Your task to perform on an android device: Share the First slide with dbwscratch.test.id3@gmail.com via Gmail
Image 0: 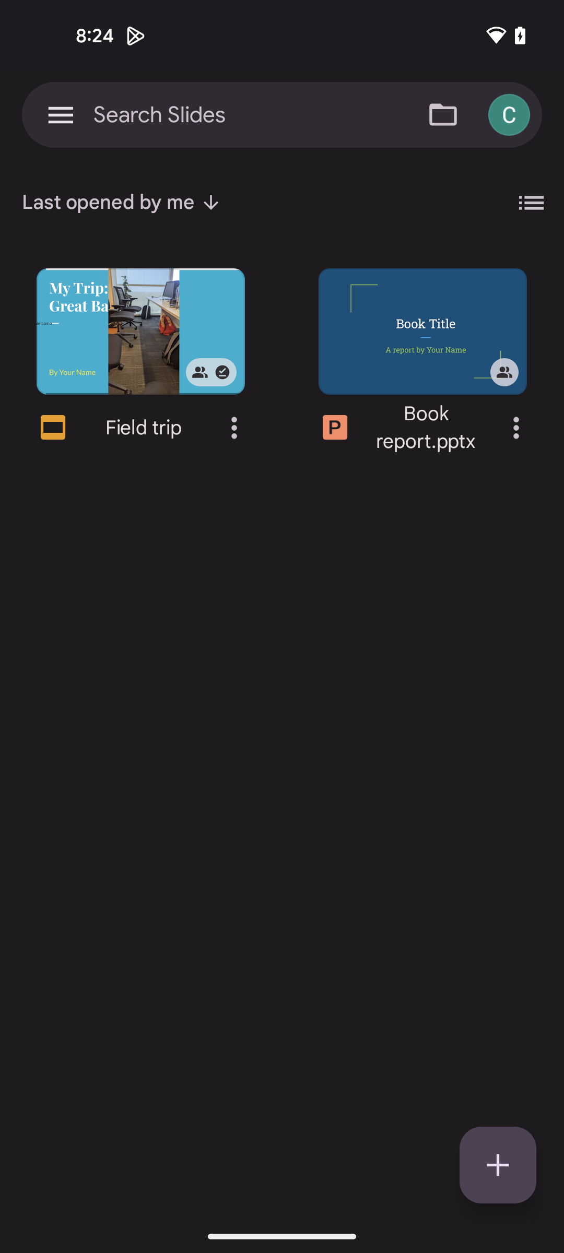
Open Zoho Show app
Step 0: open app "Show"
Image 1: 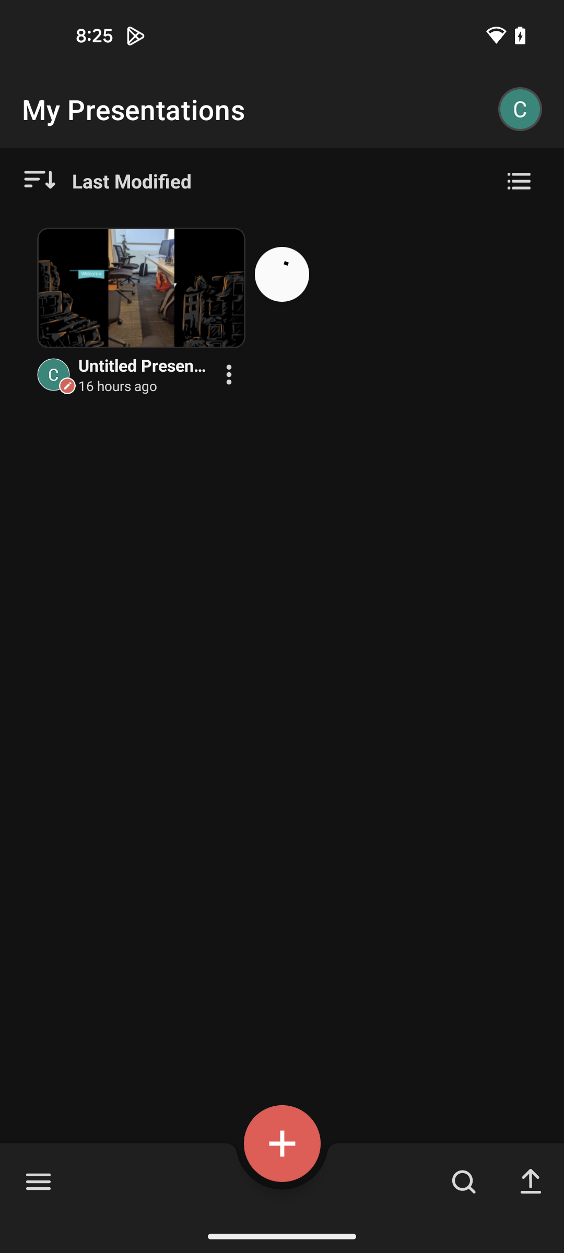
Open the first slide
Step 1: click (140, 320)
Image 2: 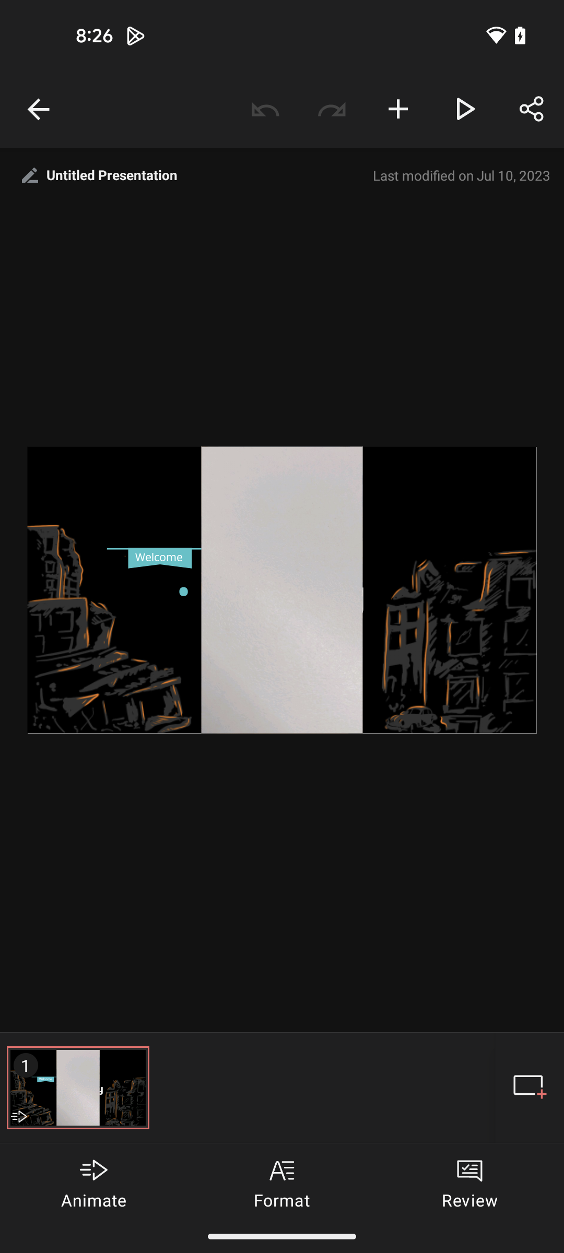
Click on the Share button at the top right corner
Step 2: click (531, 109)
Image 4: 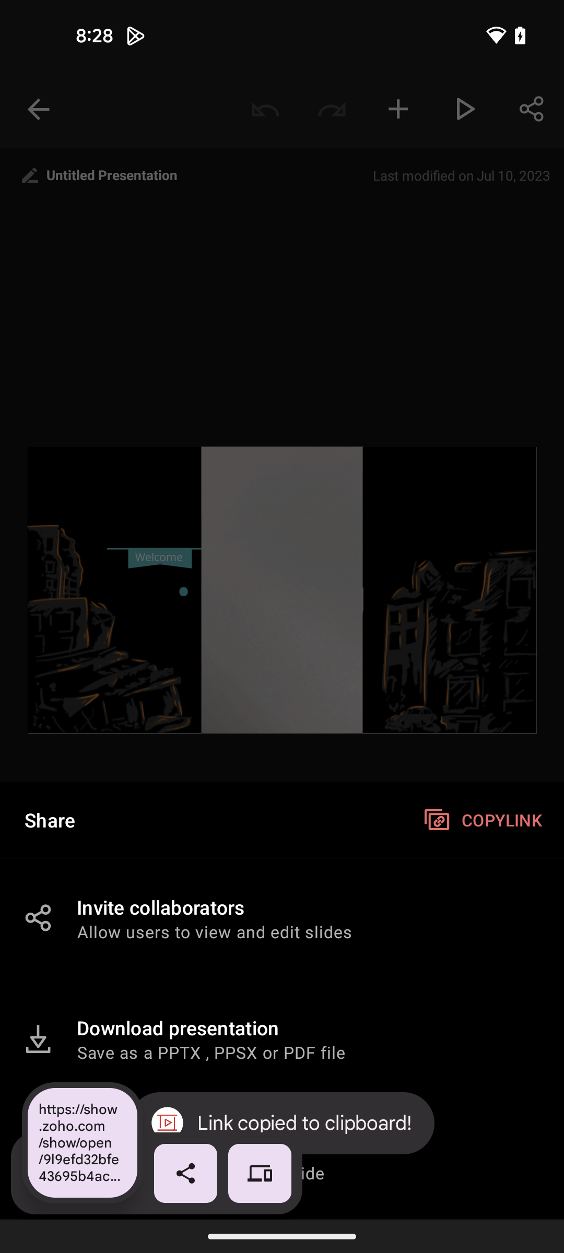
Click on share icon at the bottom of the screen
Step 4: click (185, 1173)
Image 5: 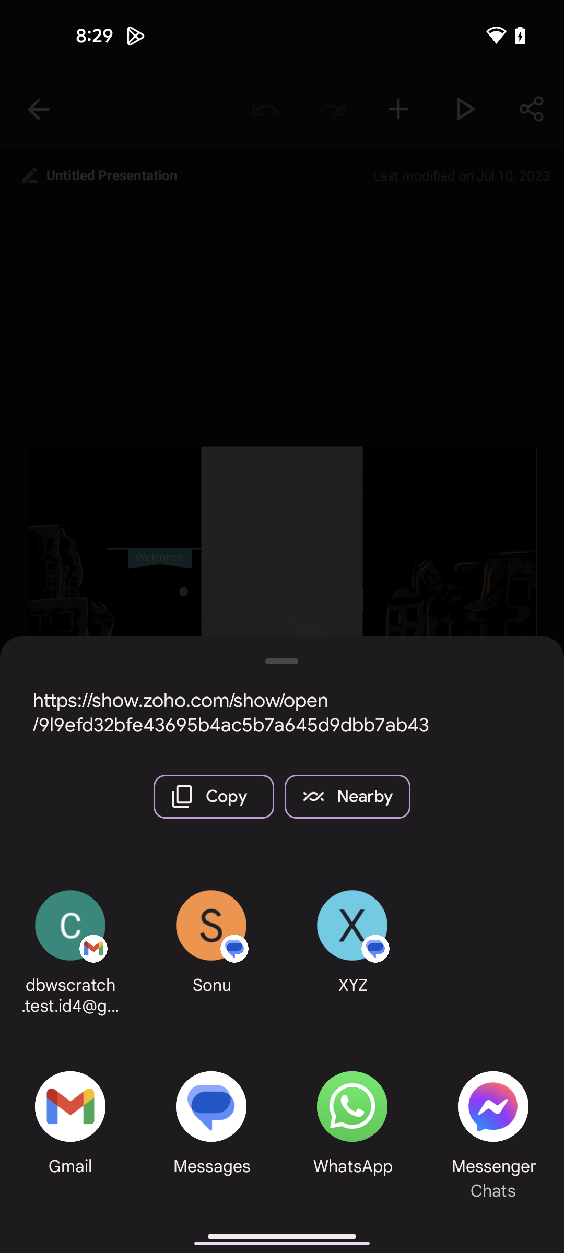
Click on Gmail app
Step 5: click (69, 1106)
Image 6: 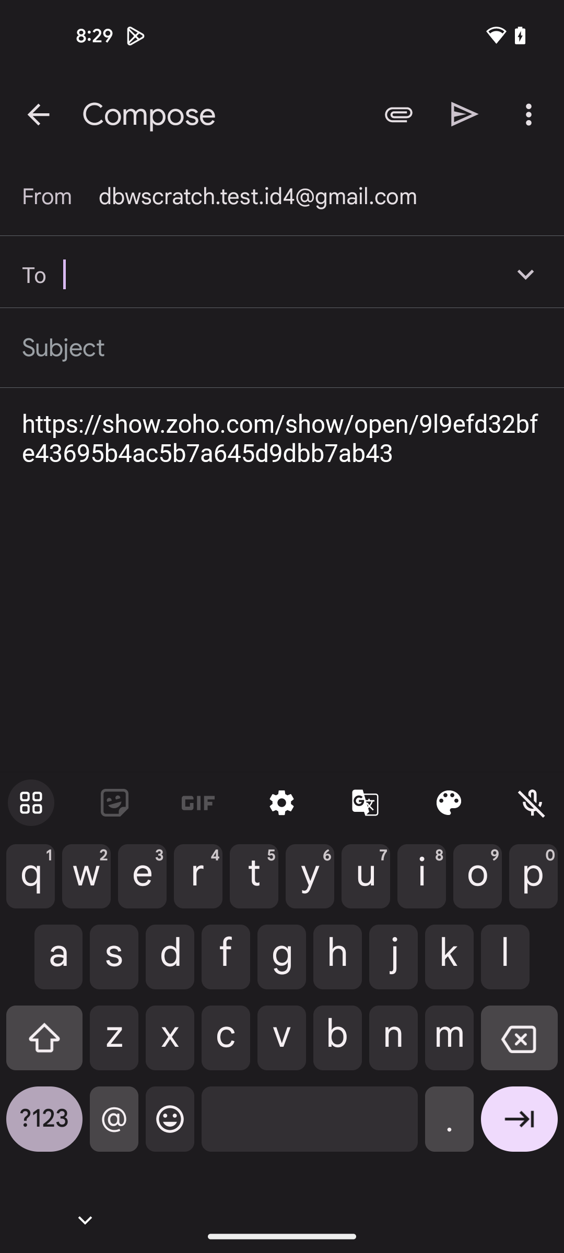
Enter email id dbwscratch.test.id3@gmail.com
Step 6: type "dbwscratch.test.id3@gmail.com"
Image 7: 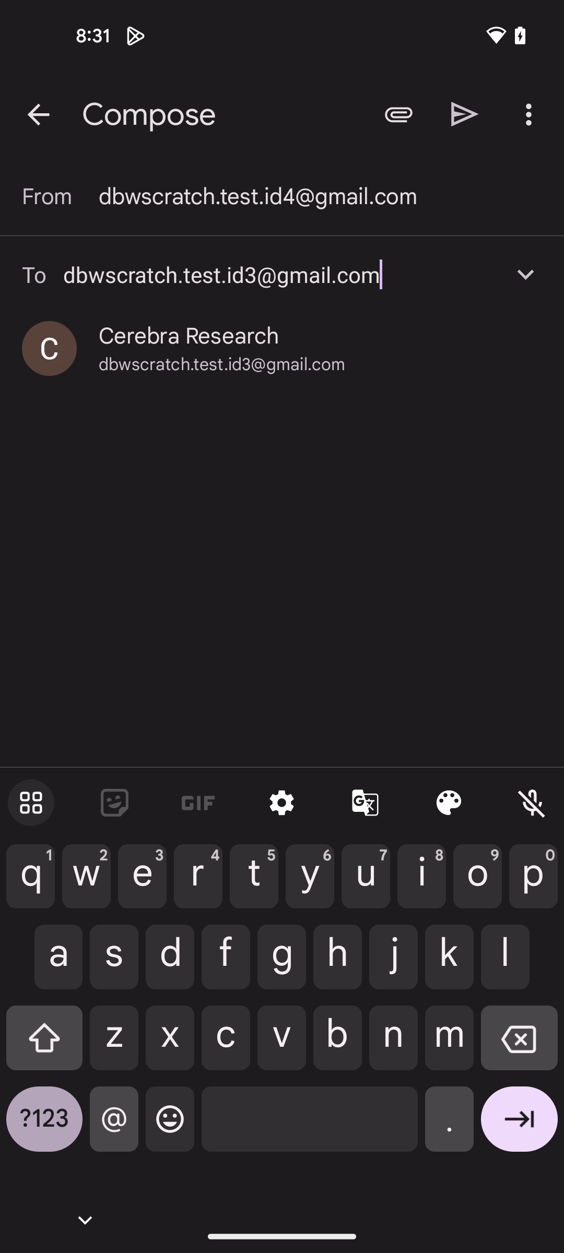
Select Cerebra Research id
Step 7: click (320, 348)
Image 8: 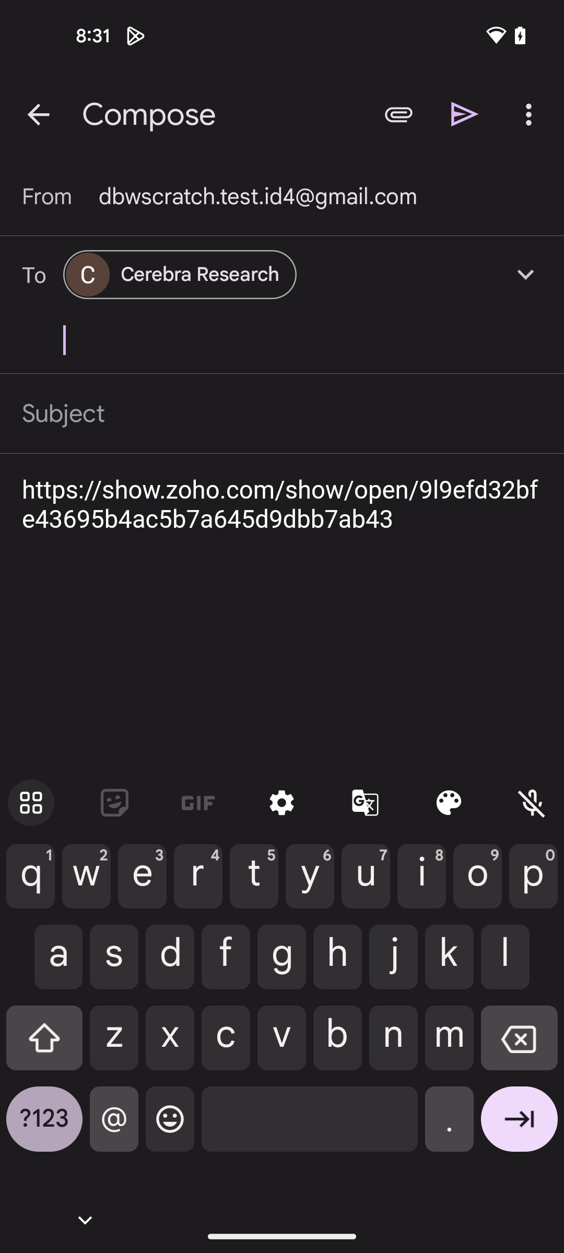
Click on Send button at the top right side
Step 8: click (465, 114)